Your task to perform on an android device: Enter the arrival city, which is Rome. I am planning a trip to Rome, Italy, for the upcoming Christmas holidays. Search for flights in the Momondo app from Orly to Rome starting from December 23rd until December 28th, 2023, at any departure time with minimal stops (if any) and carrying three adults.
Image 0: 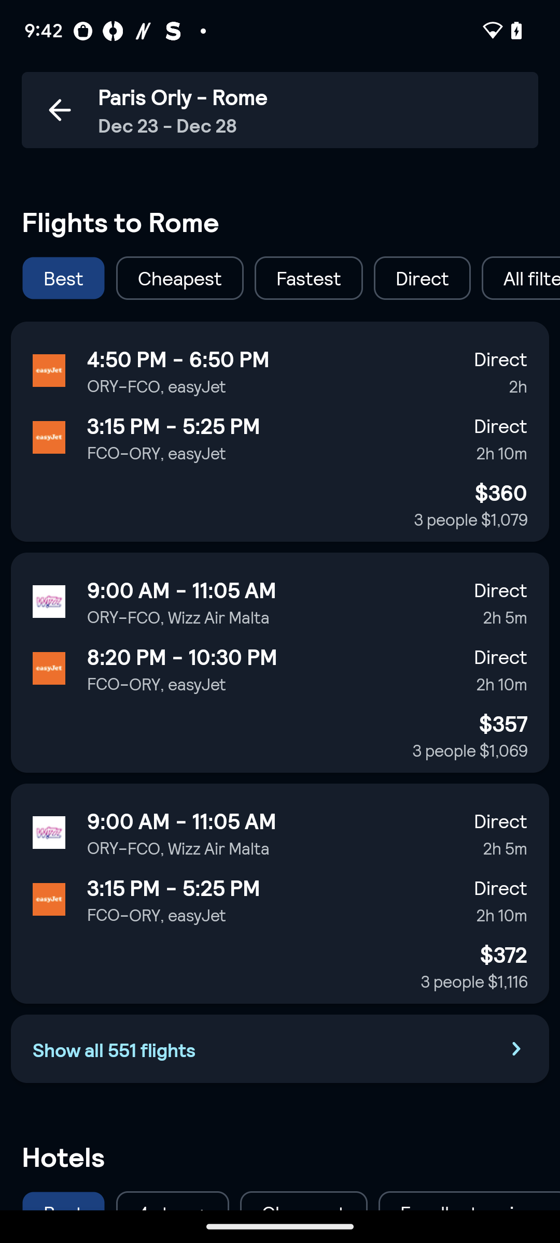
Open the Momondo app.
Step 0: open app "momondo"
Image 1: 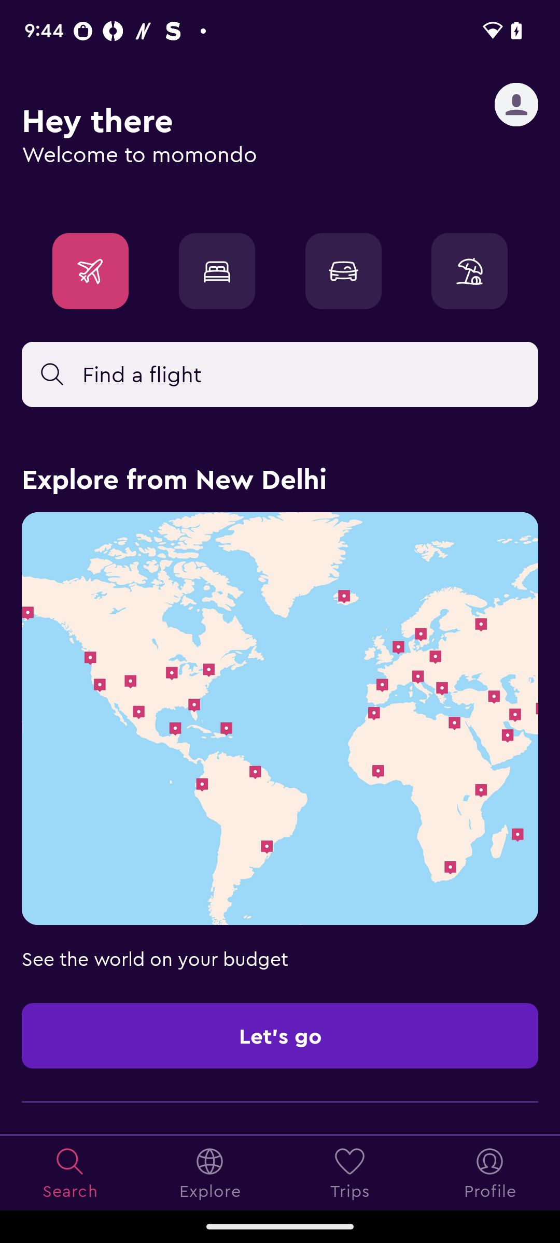
Click on the search bar.
Step 1: click (280, 374)
Image 2: 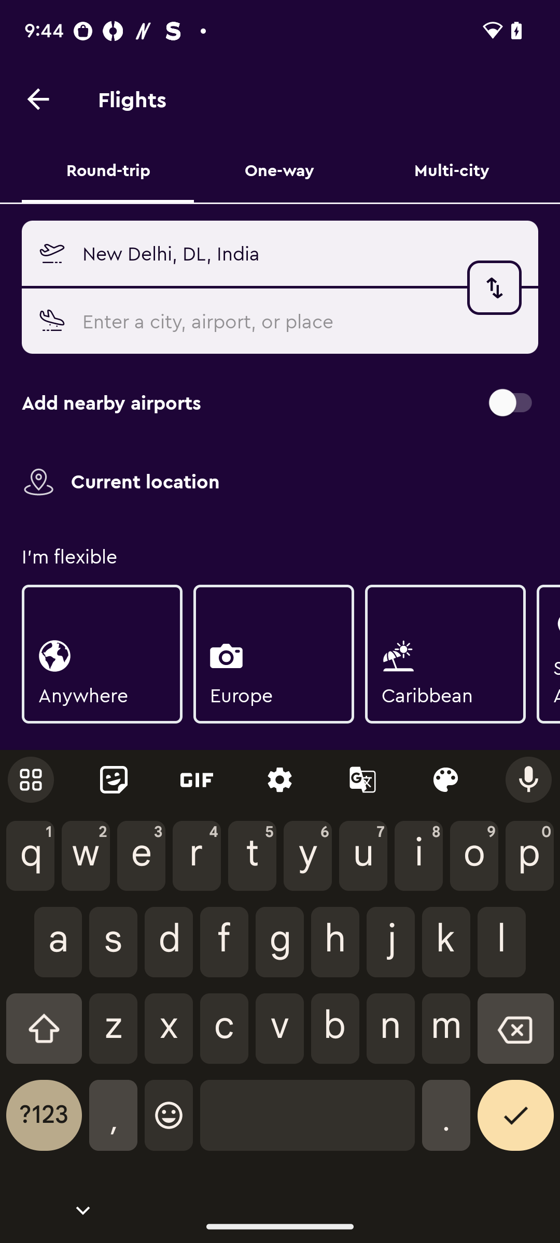
Click on the departure bar.
Step 2: click (302, 253)
Image 3: 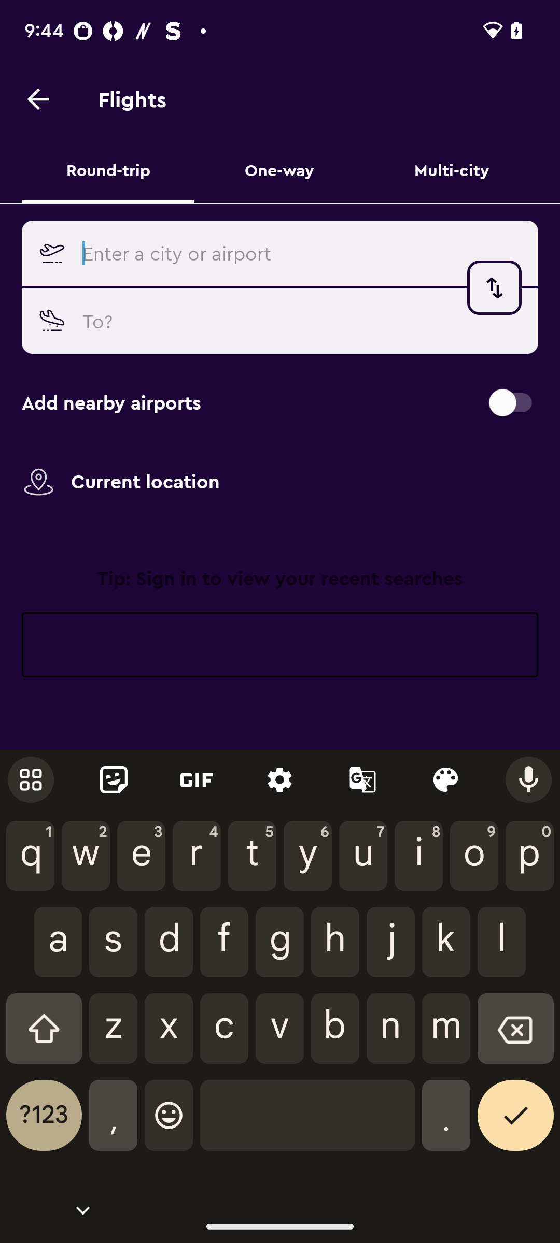
Enter the departure city, which is Orly.
Step 3: type "Orly"
Image 6: 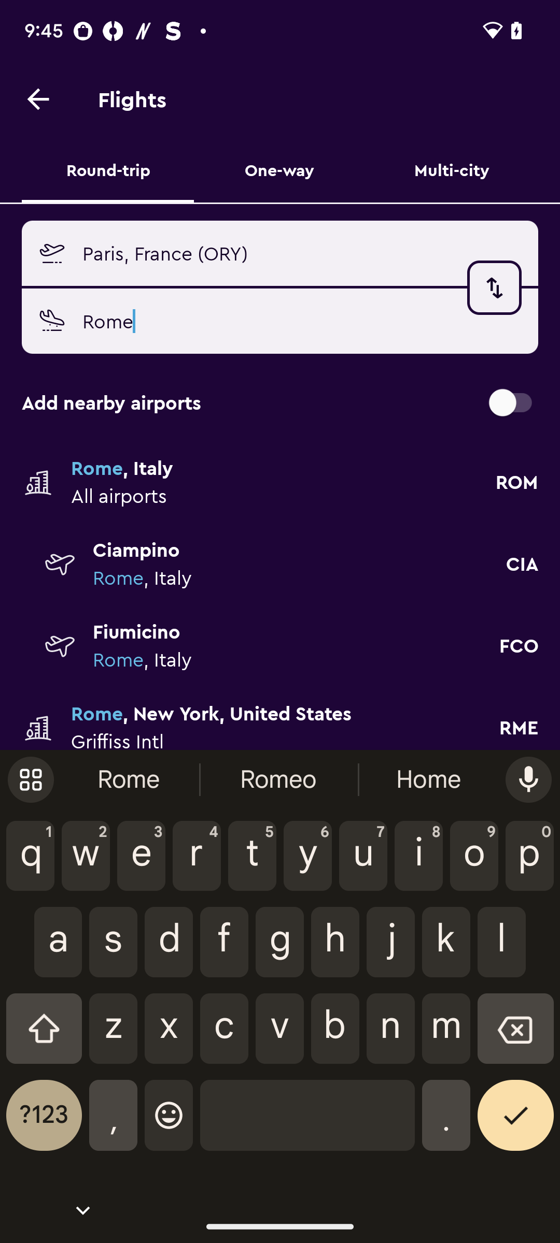
Select the first option.
Step 6: click (283, 495)
Image 7: 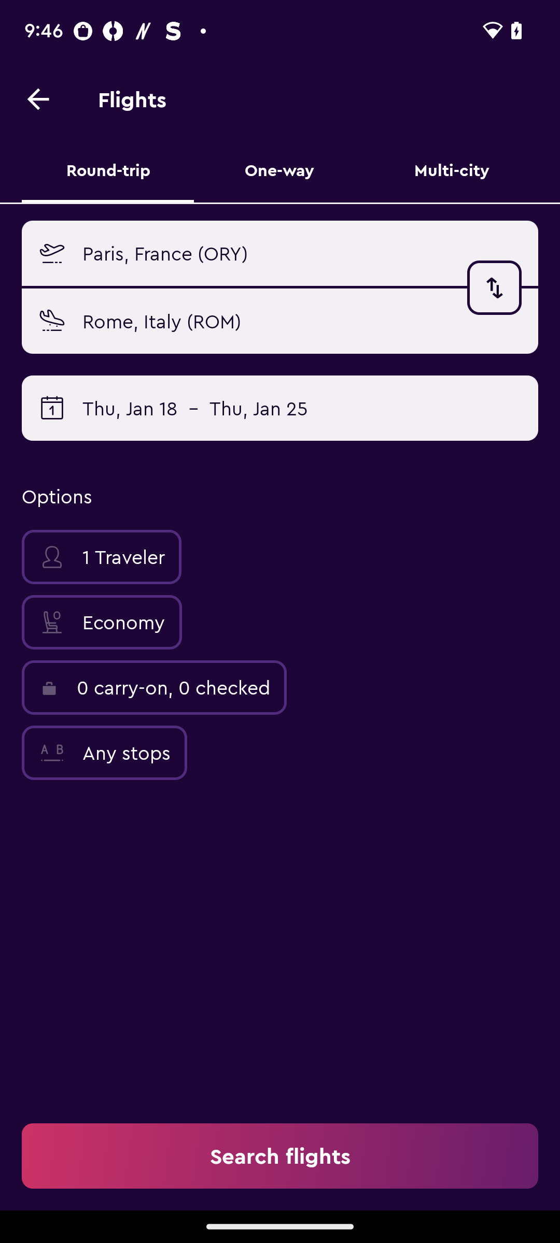
Now click on the starting date.
Step 7: click (130, 408)
Image 8: 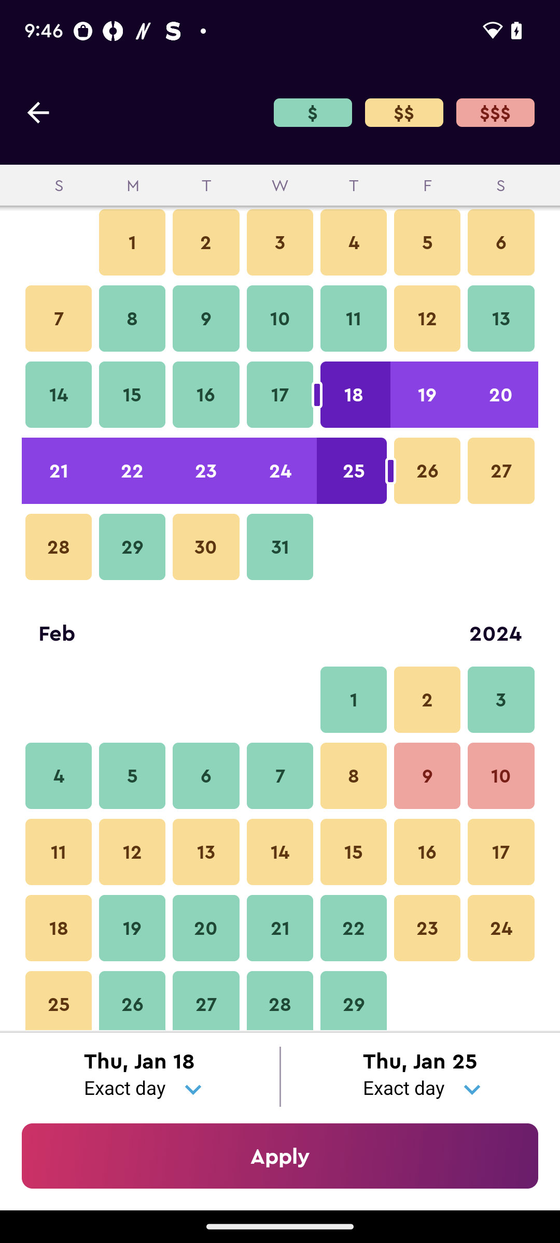
Swipe up to view the December month of 2023.
Step 8: scroll up
Image 9: 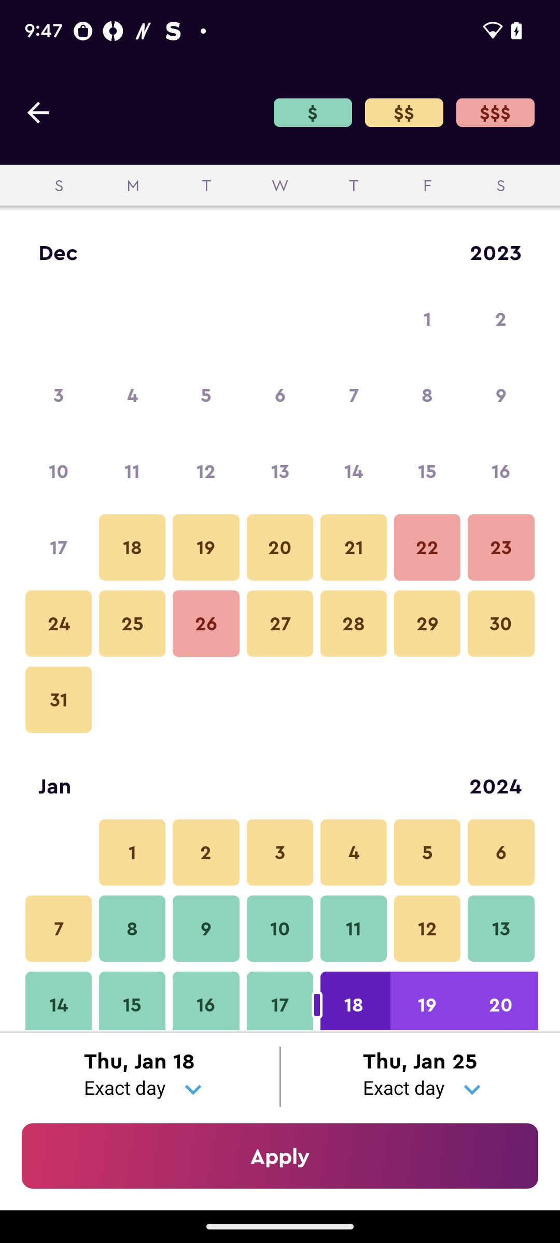
Select the 23rd of the month.
Step 9: click (501, 547)
Image 10: 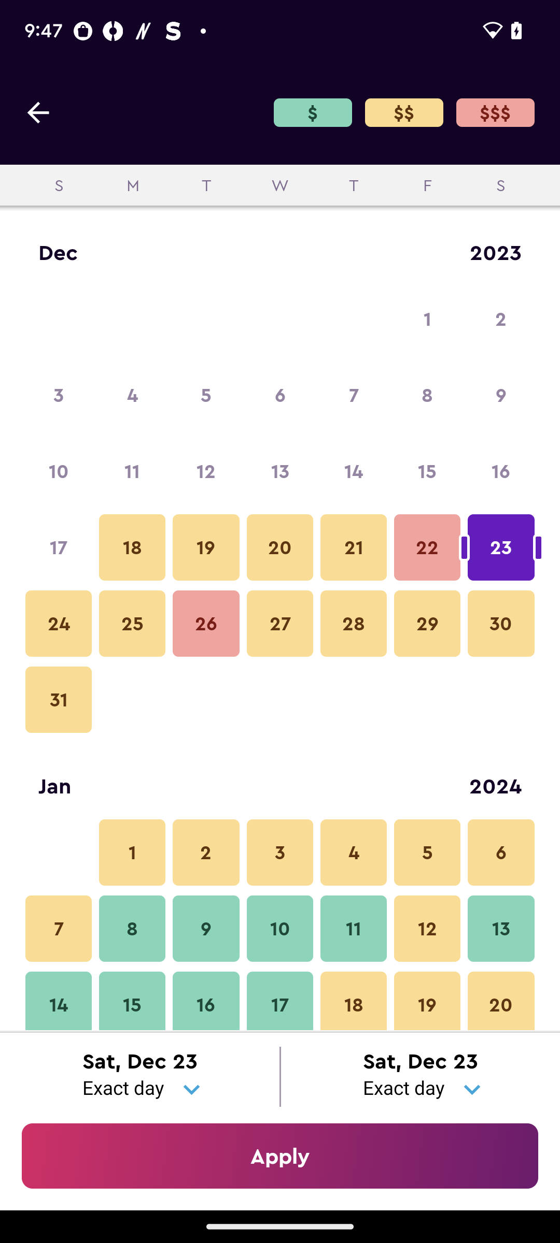
Now click on the 28th of the month.
Step 10: click (354, 623)
Image 11: 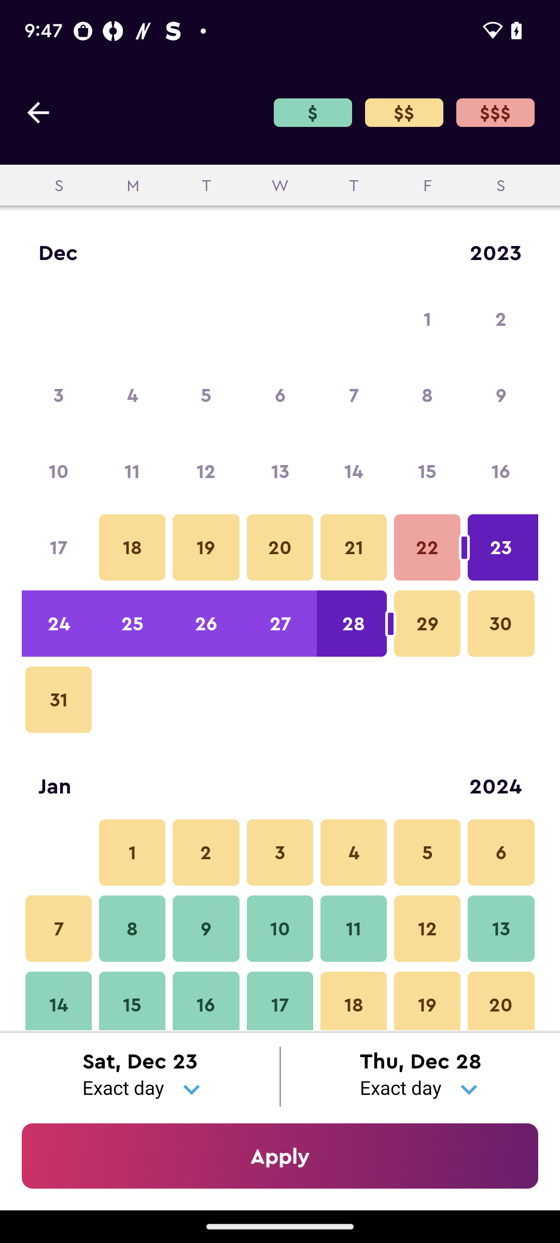
Click on the Apply button.
Step 11: click (280, 1156)
Image 12: 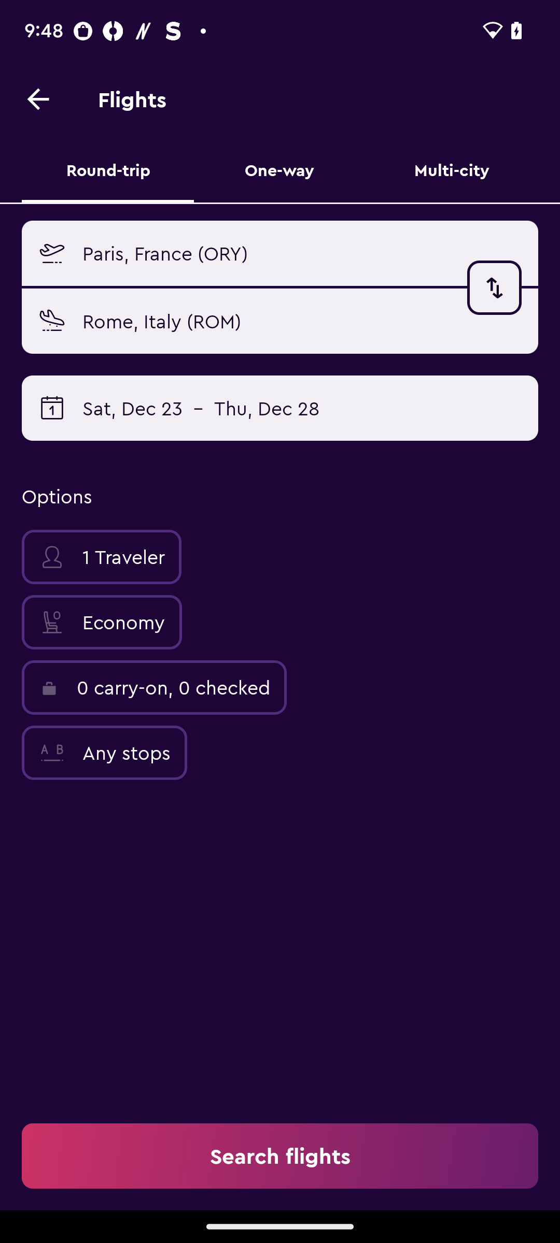
Click on the Traveler button to select three passengers.
Step 12: click (101, 557)
Image 13: 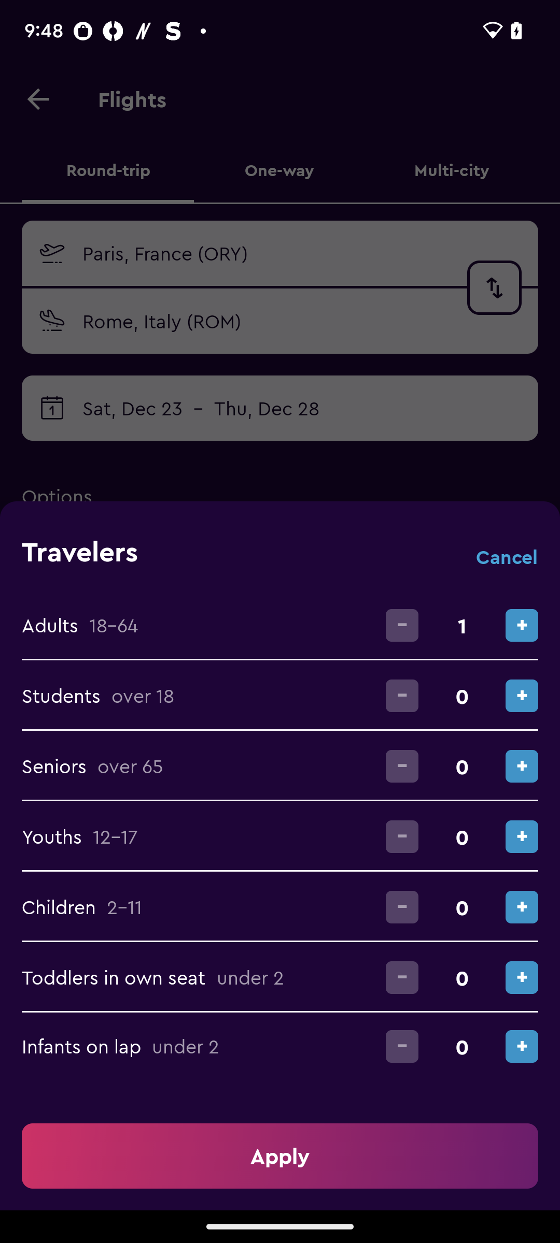
Click on the plus icon on the Adults bar to make it 3.
Step 13: click (522, 625)
Image 14: 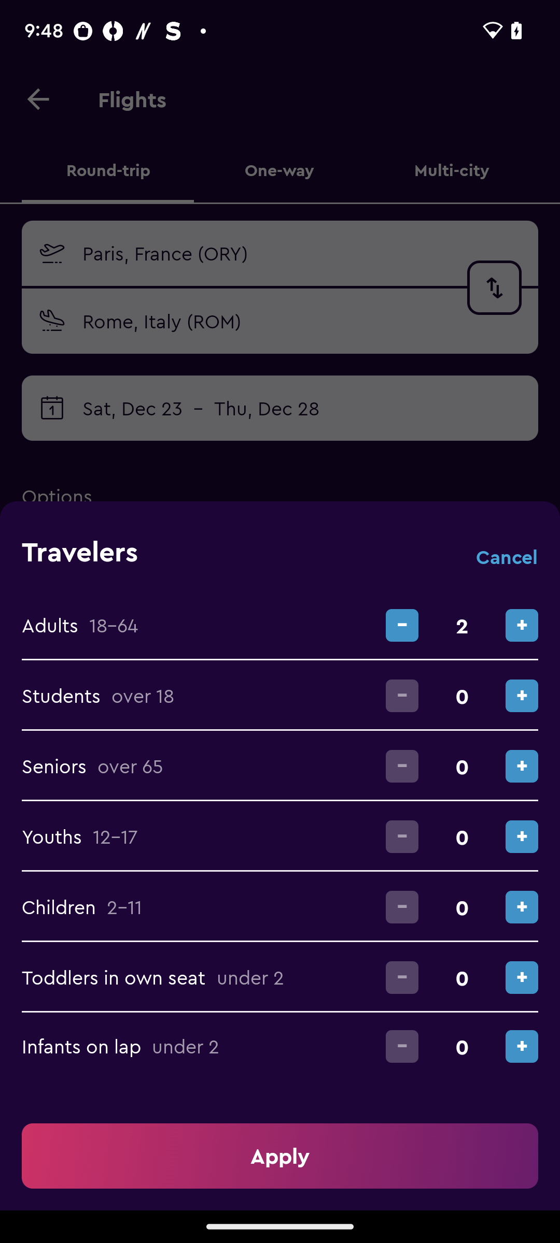
Click on the plus icon on the Adults bar to make it 3.
Step 14: click (522, 625)
Image 15: 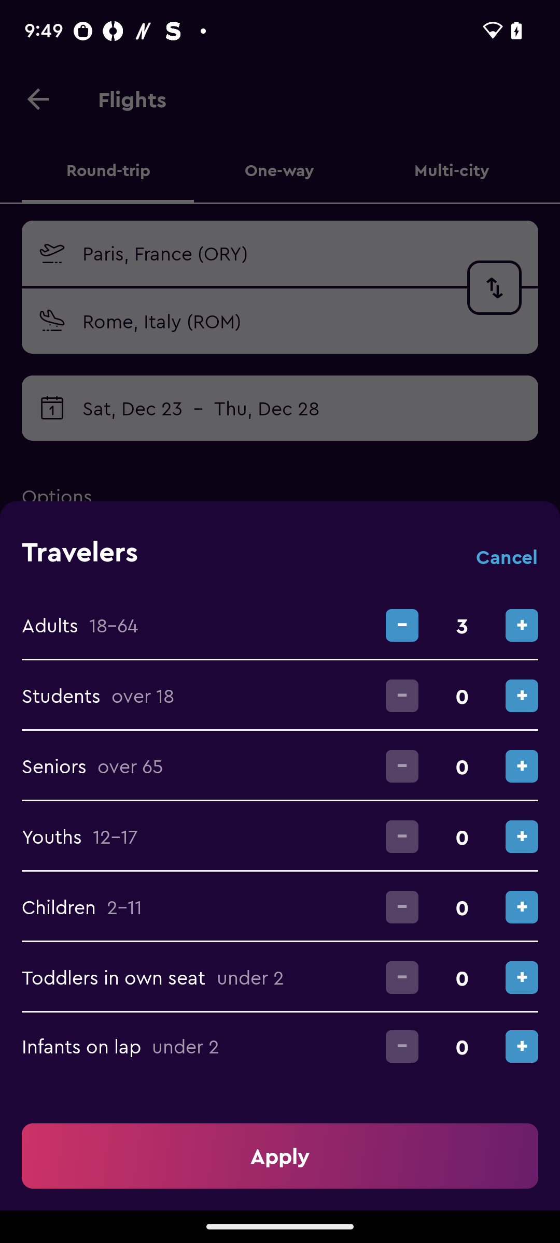
Click on the apply button.
Step 15: click (280, 1156)
Image 16: 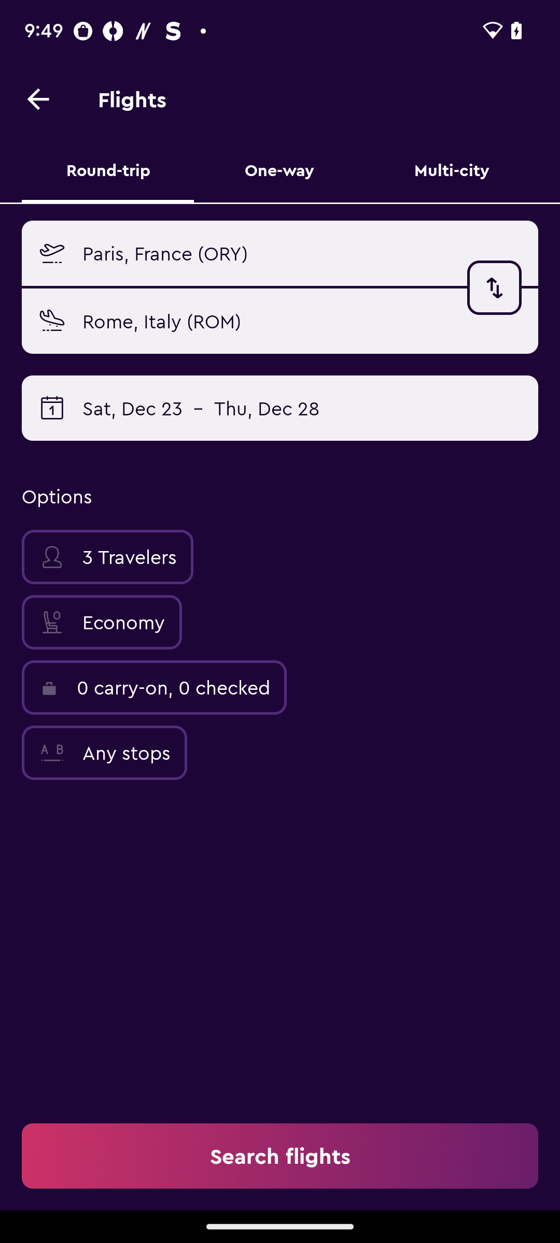
Click on the search flights button.
Step 16: click (280, 1156)
Image 17: 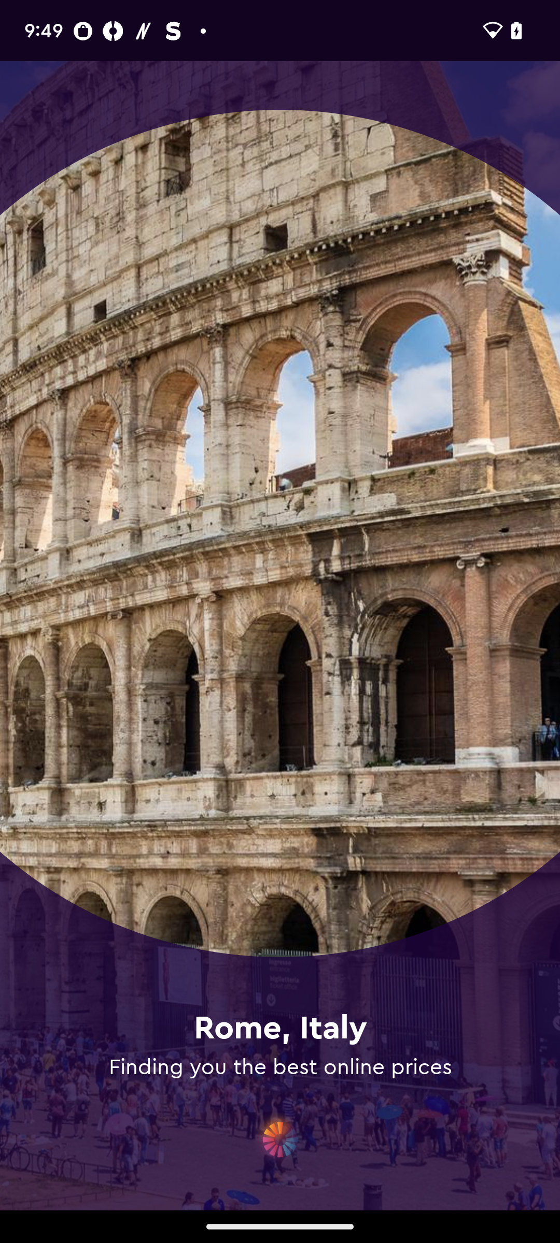
Click on the search flights button.
Step 17: wait